Your task to perform on an android device: On the IGP app, place a bouquet of ombre roses with a July 25 at Midnight delivery date in your shopping cart.
Image 0: 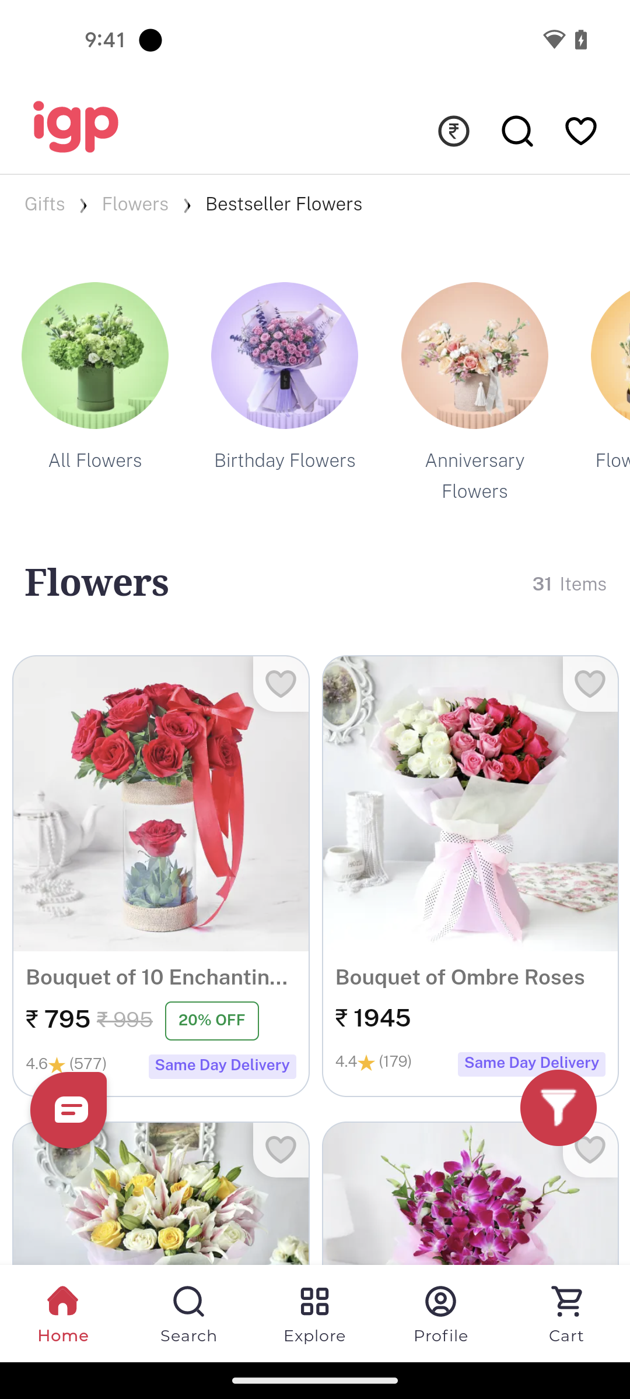
Click on the Bouquet of Ombre Roses.
Step 0: click (470, 803)
Image 1: 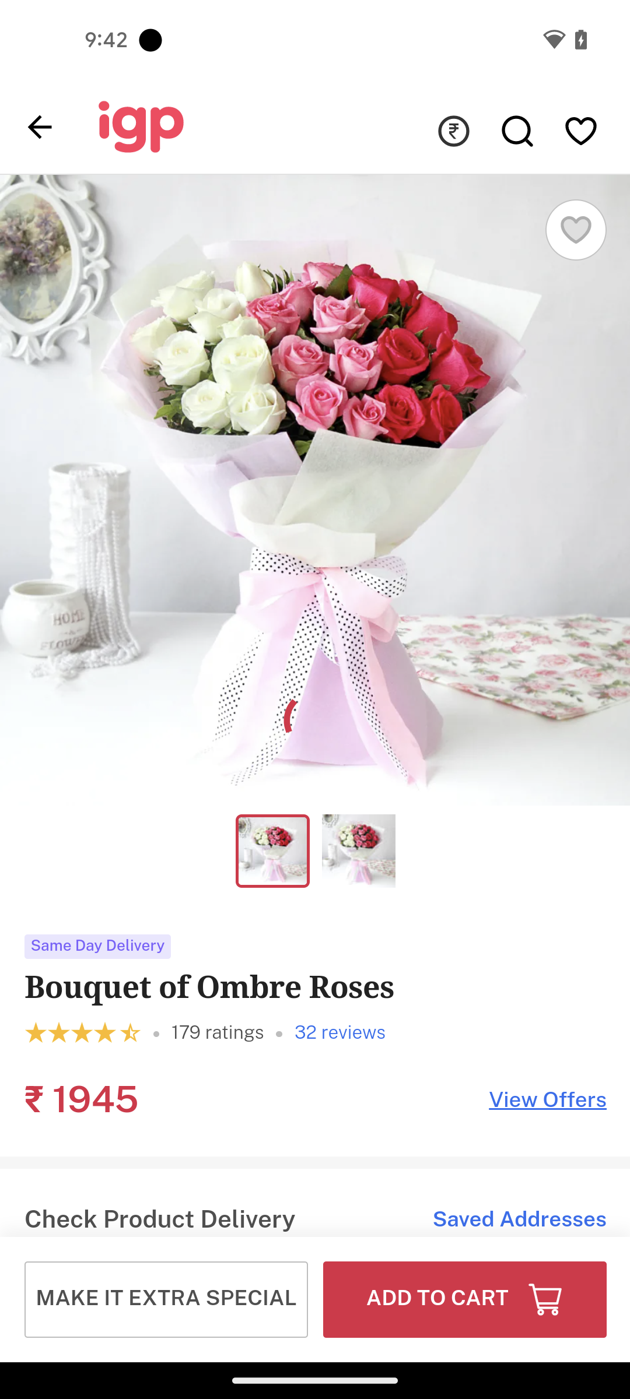
Click on the Add to Cart.
Step 1: click (509, 1309)
Image 2: 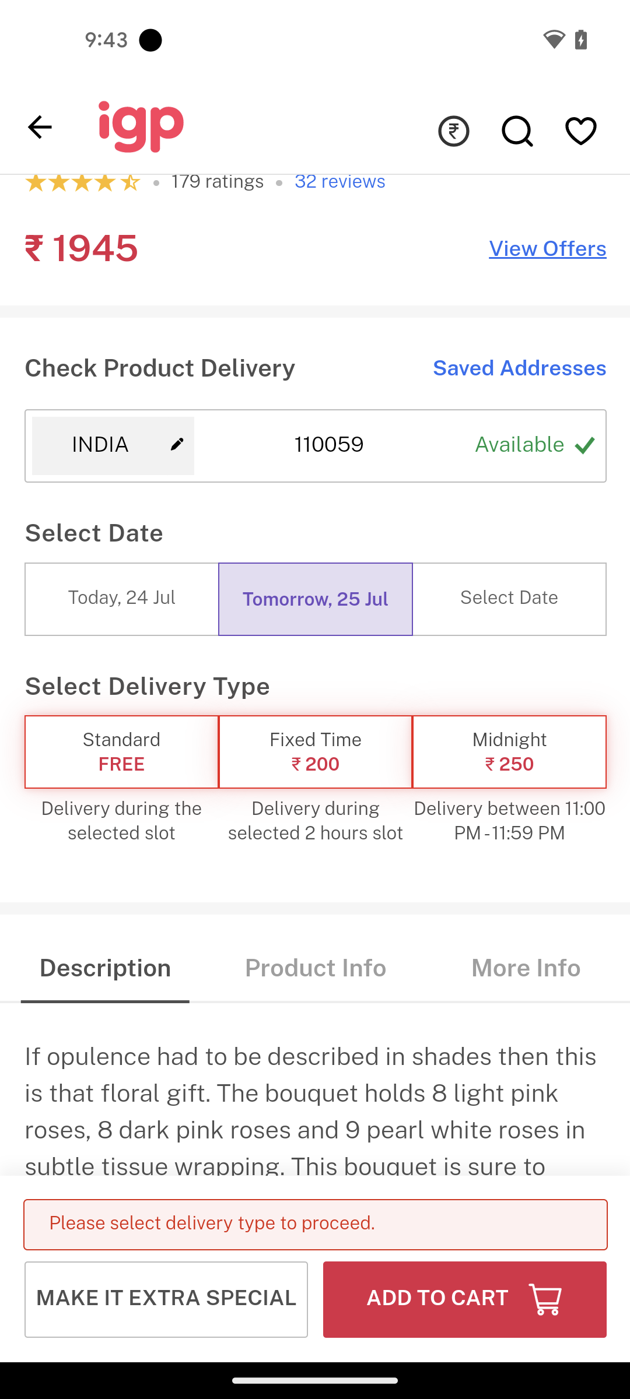
Click on the Midnight icon in the Select Delivery Type tab.
Step 2: click (510, 752)
Image 3: 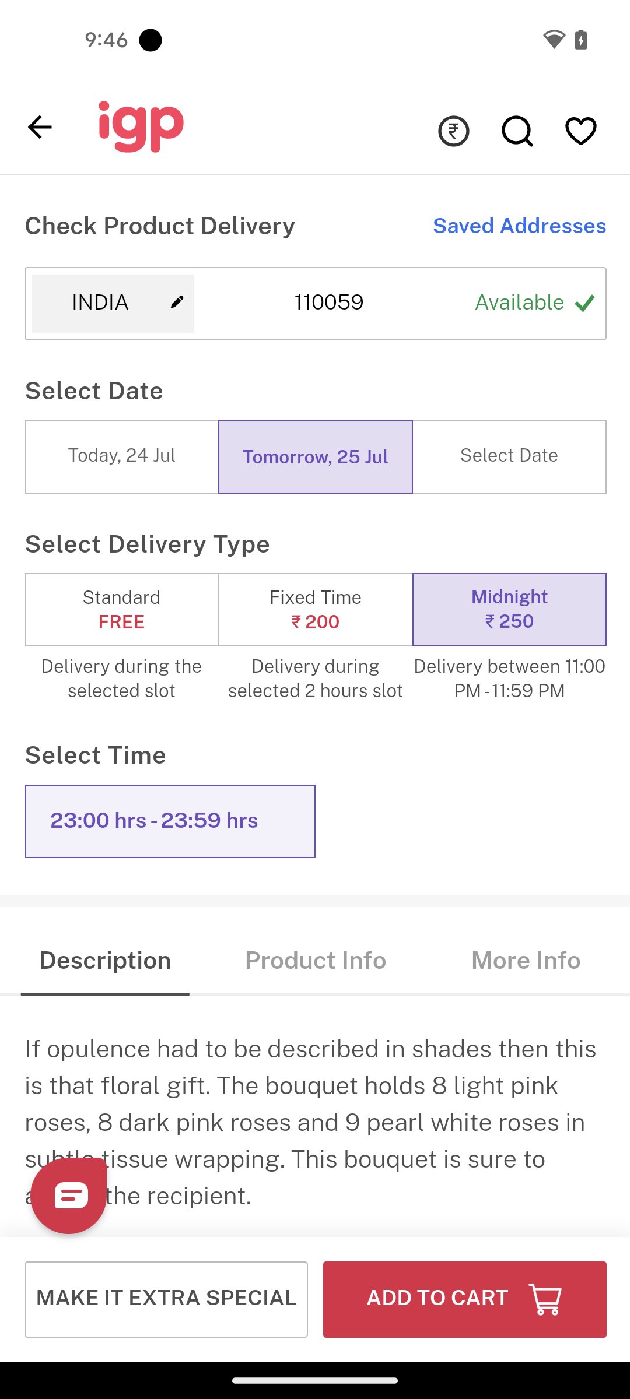
Now click on the Add to Cart button at the bottom of the screen.
Step 3: click (465, 1299)
Image 4: 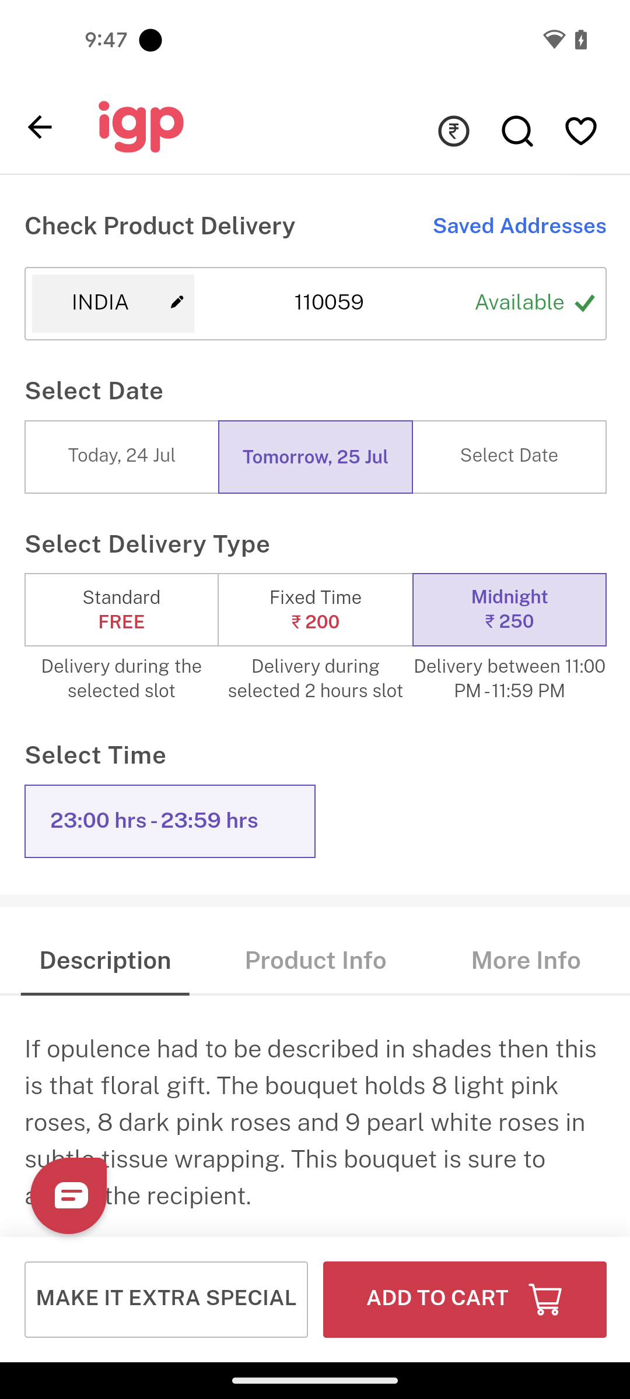
Now click on the Add to Cart button at the bottom of the screen.
Step 4: wait
Image 5: 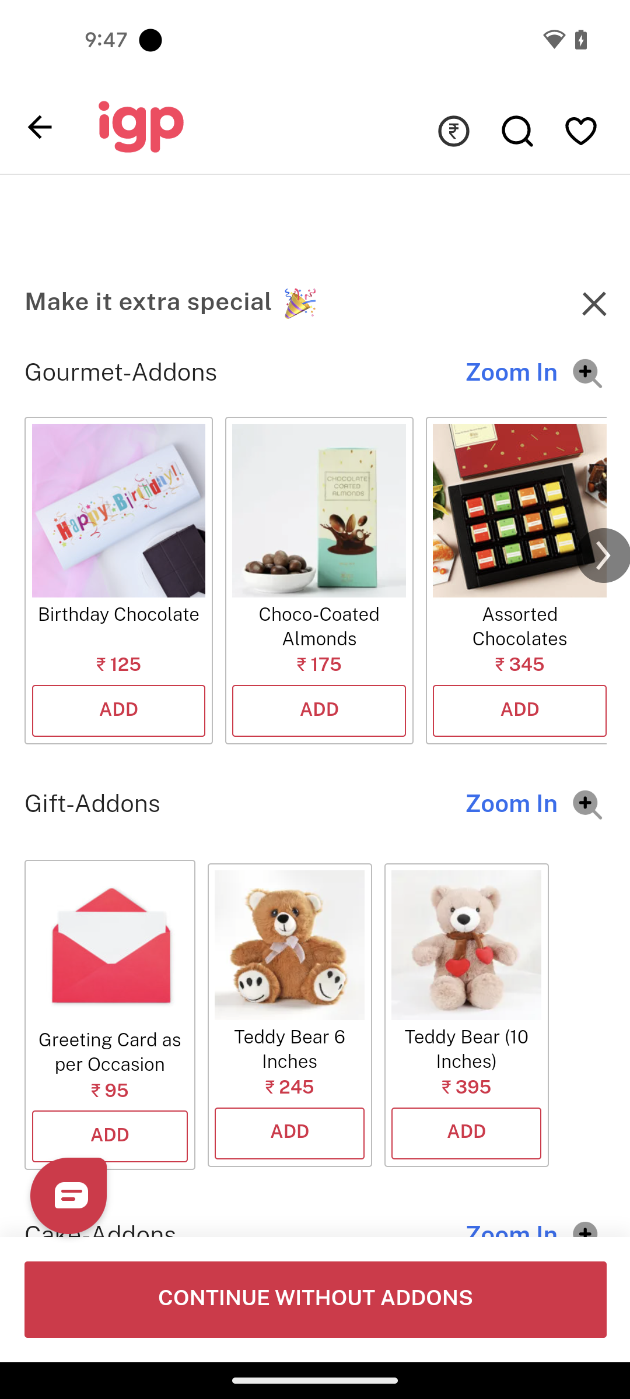
Click on the continue without addons tab.
Step 5: click (531, 1296)
Image 6: 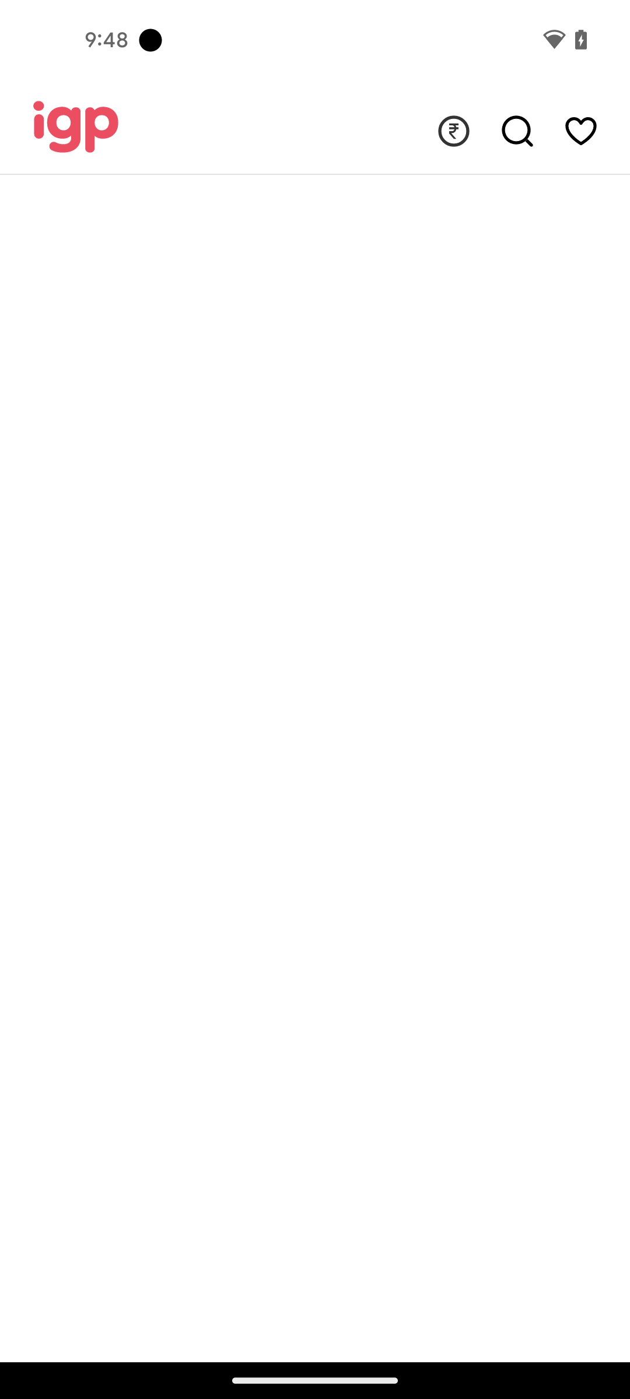
Click on the continue without addons tab.
Step 6: wait